Your task to perform on an android device: I want to use the Notein app to make a fresh note reminding me to buy groceries.
Image 0: 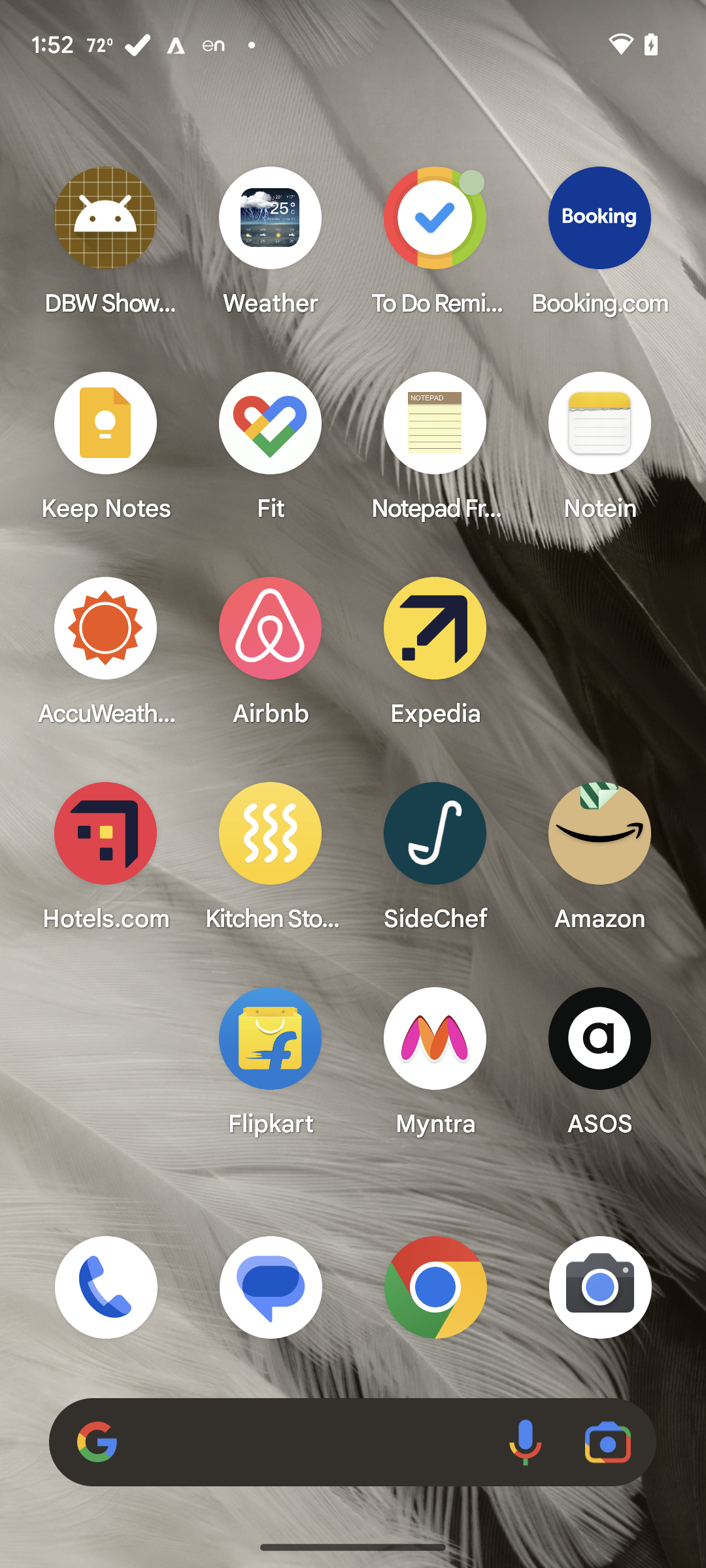
Open Notein app
Step 0: click (599, 445)
Image 1: 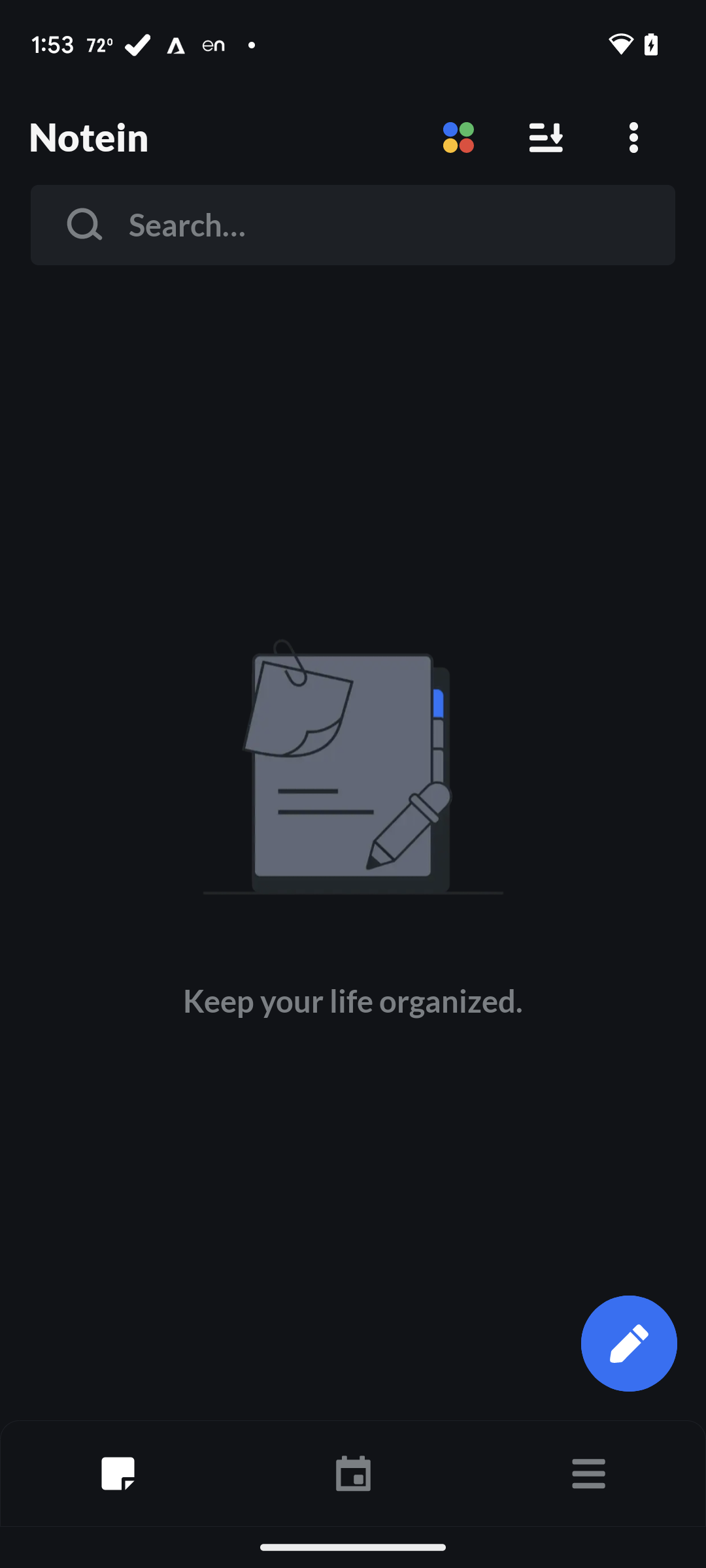
Click on the write icon
Step 1: click (626, 1354)
Image 2: 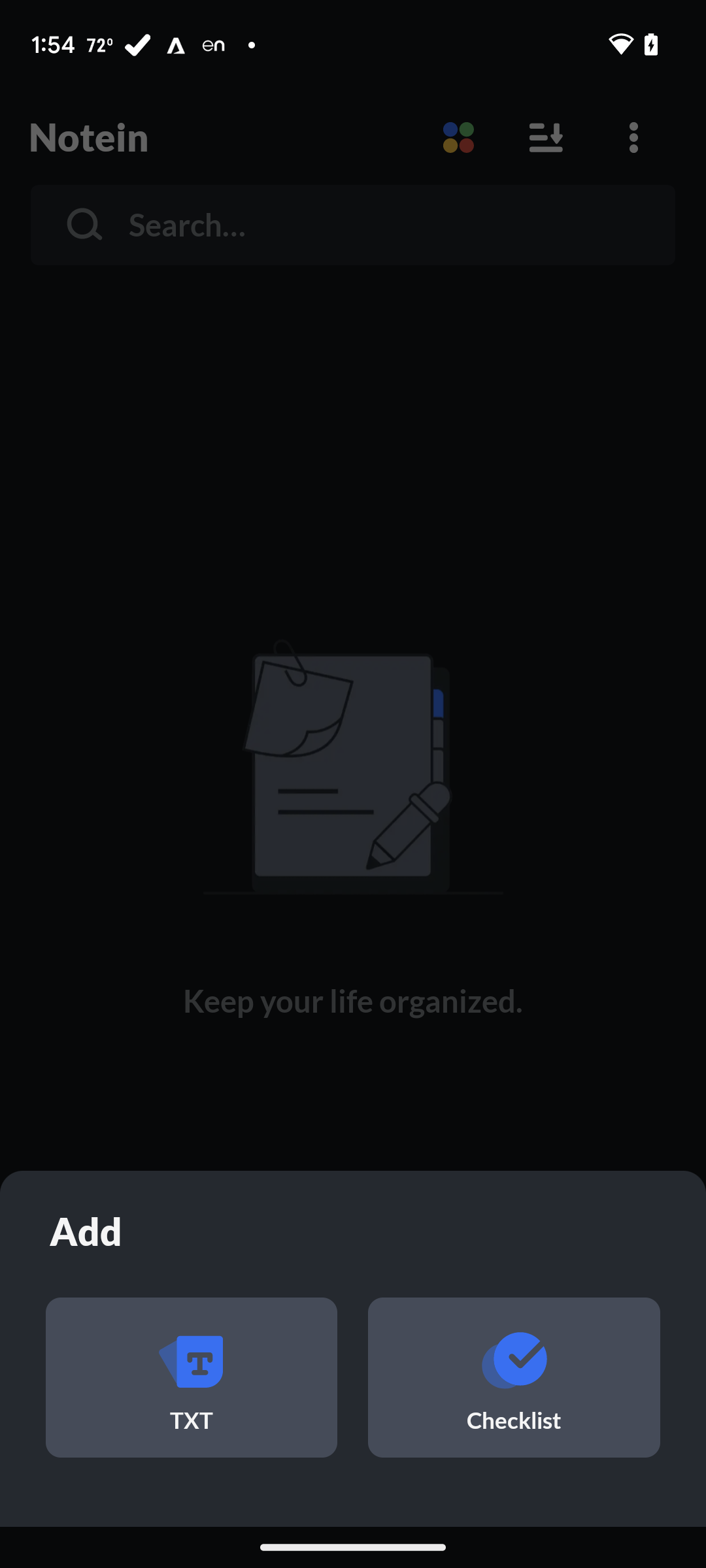
Click on text
Step 2: click (160, 1383)
Image 3: 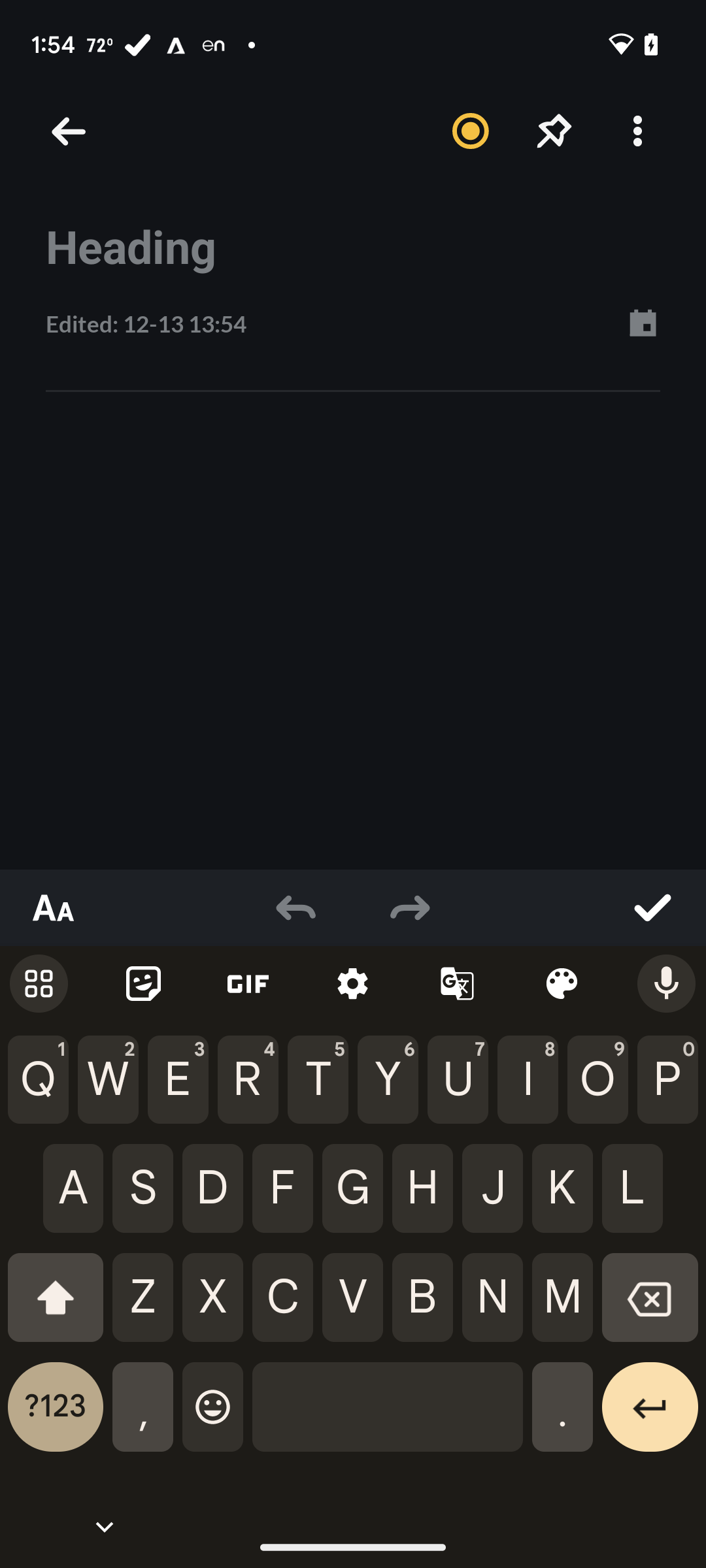
Click on heading
Step 3: click (353, 248)
Image 4: 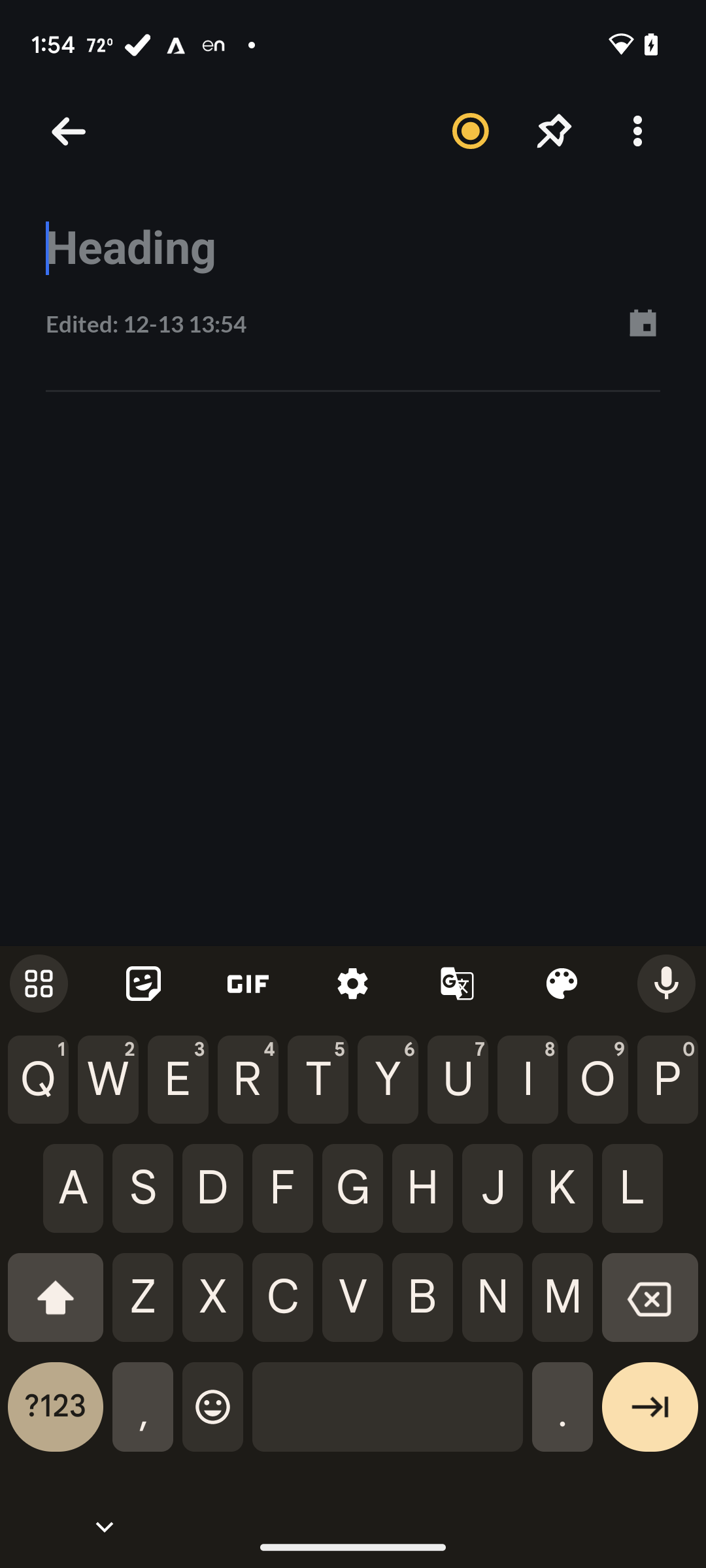
Type "Reminder to buy groceries"
Step 4: type "Reminder to buy groceries"
Image 5: 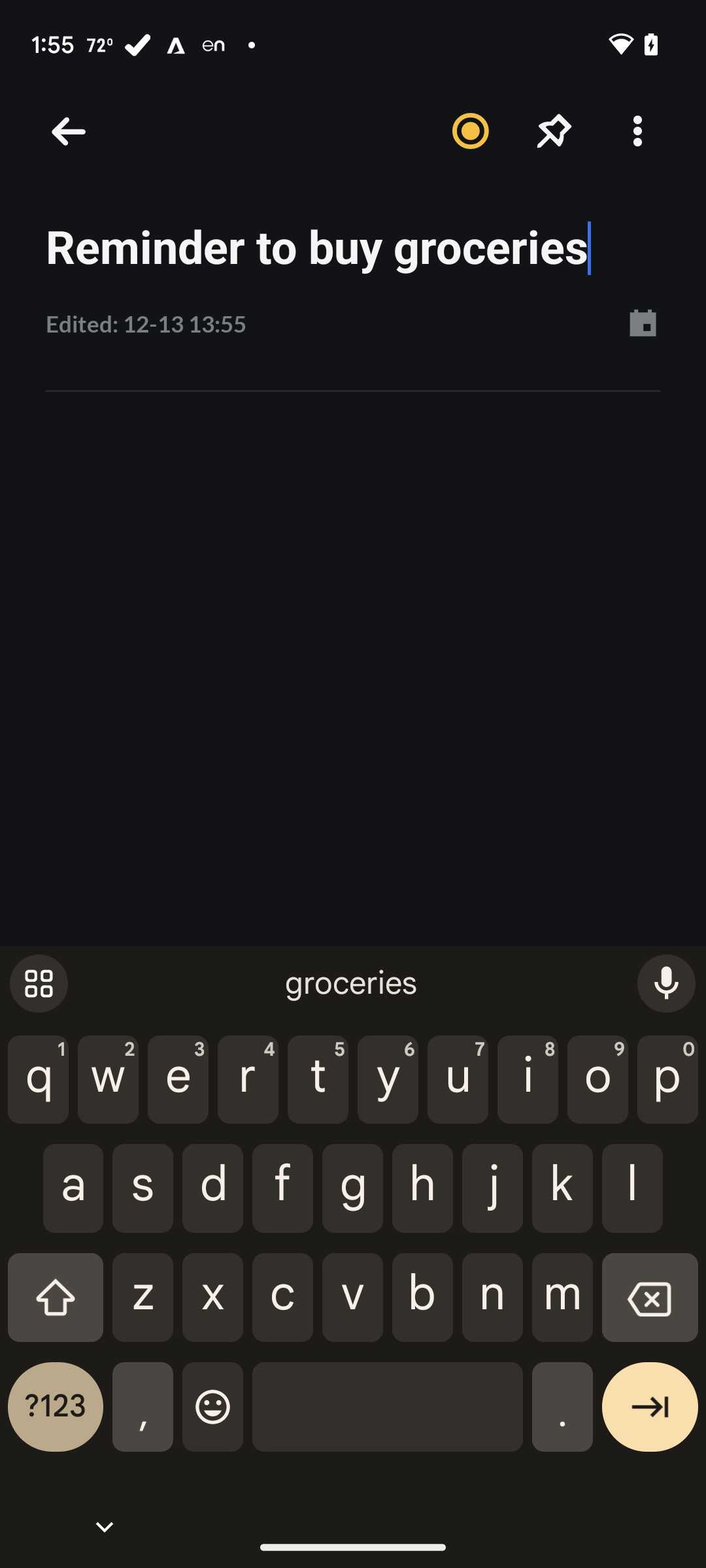
Add Milk, eggs and chicken.
Step 5: type "Milk, eggs and chicken"
Image 6: 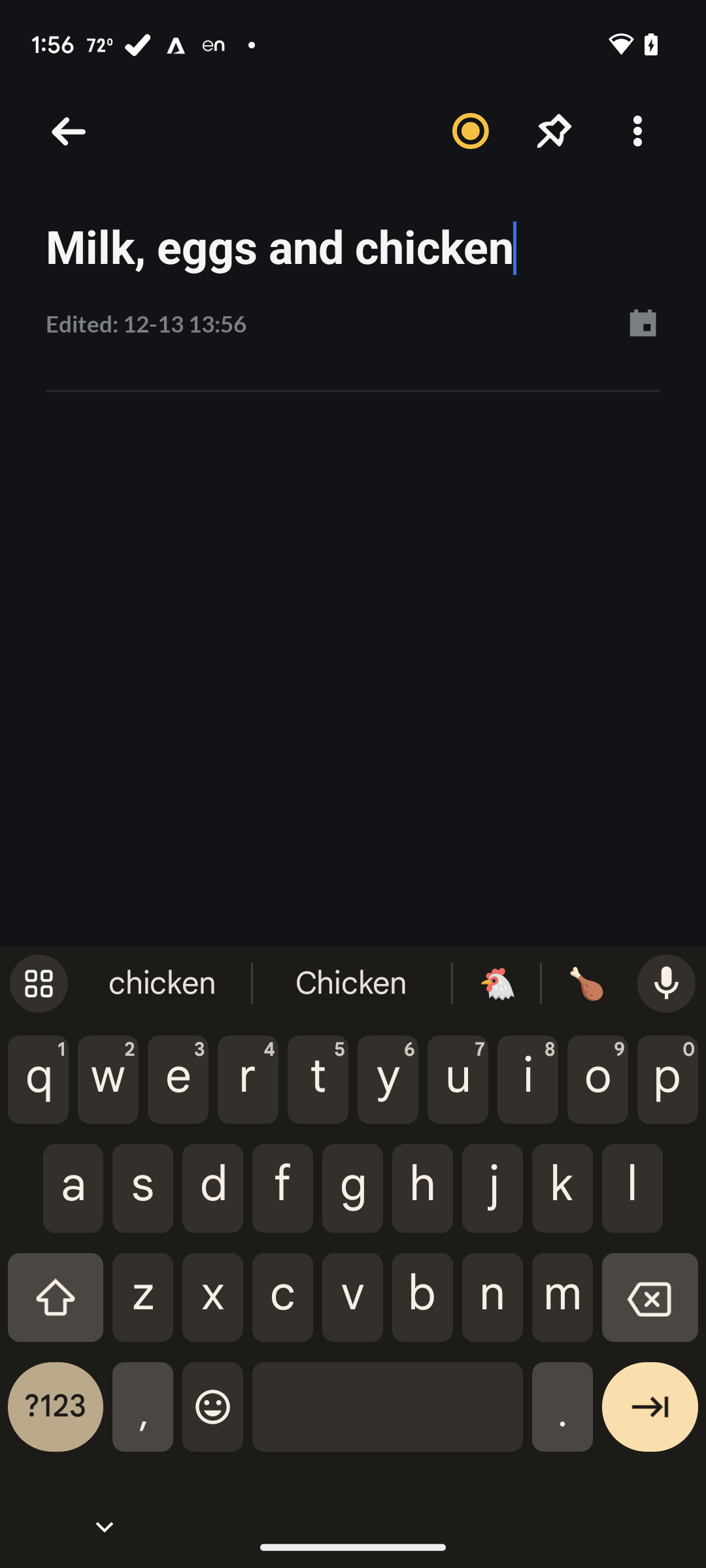
Add Milk, eggs and chicken.
Step 6: type "Reminder to buy groceries"
Image 7: 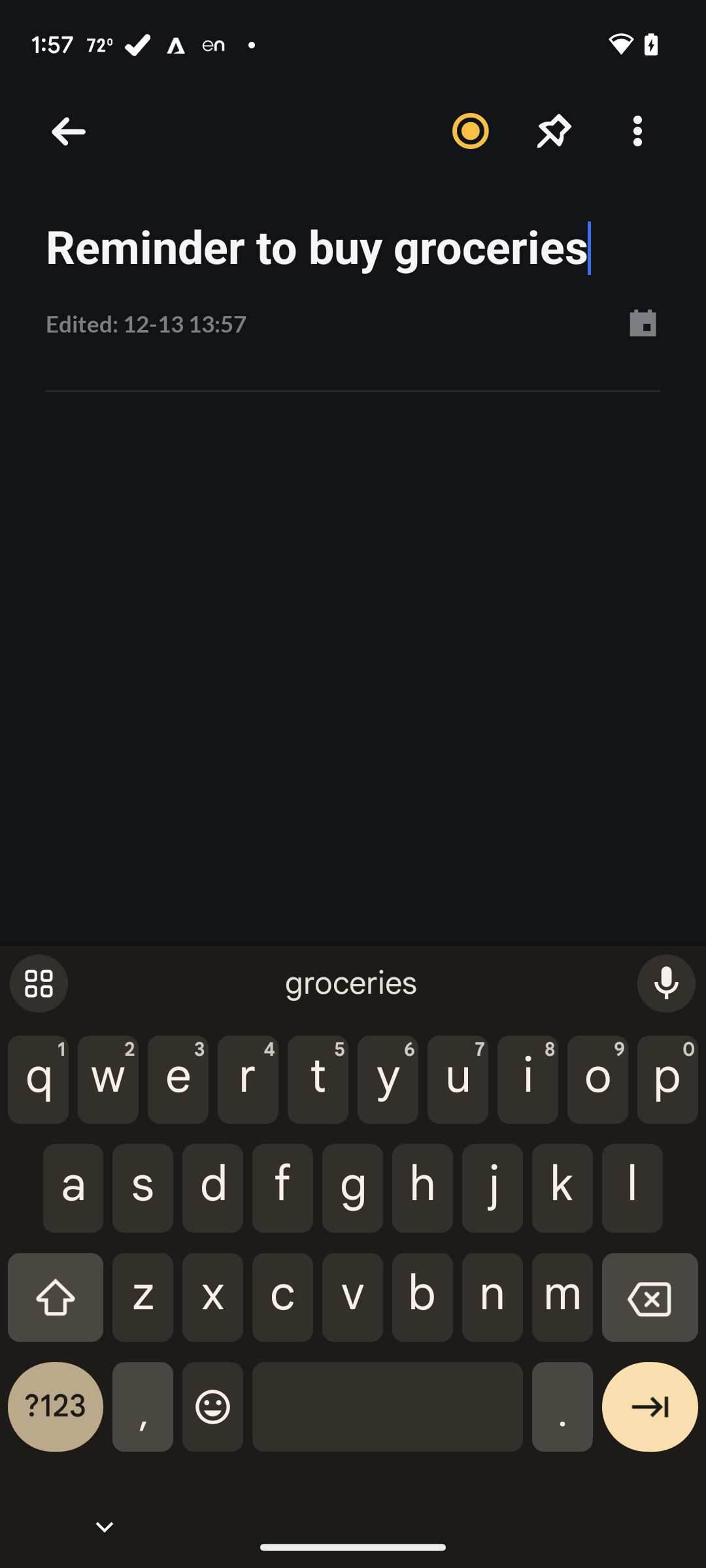
Add Milk, eggs and chicken
Step 7: click (353, 427)
Image 8: 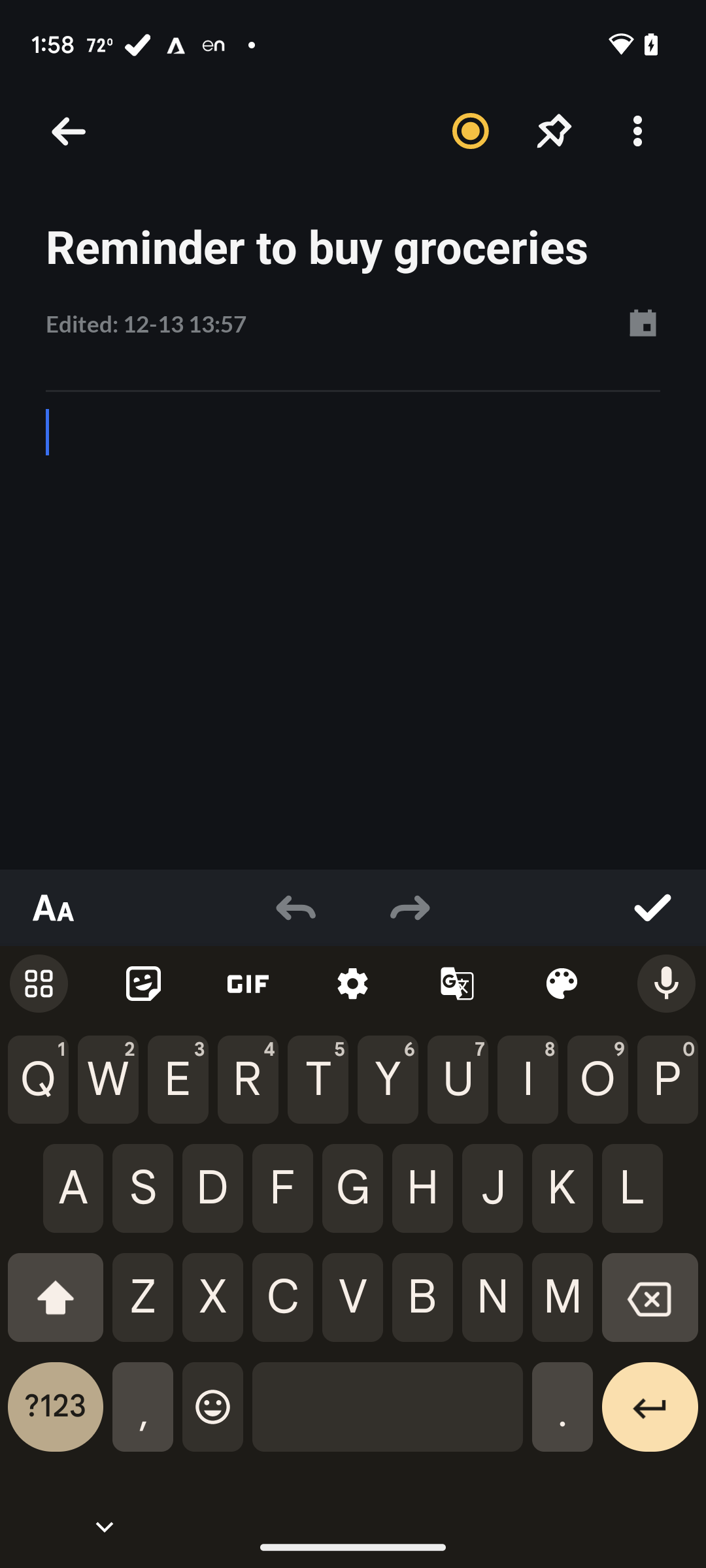
Add Milk, eggs and chicken
Step 8: type "Milk, eggs and chicken"
Image 9: 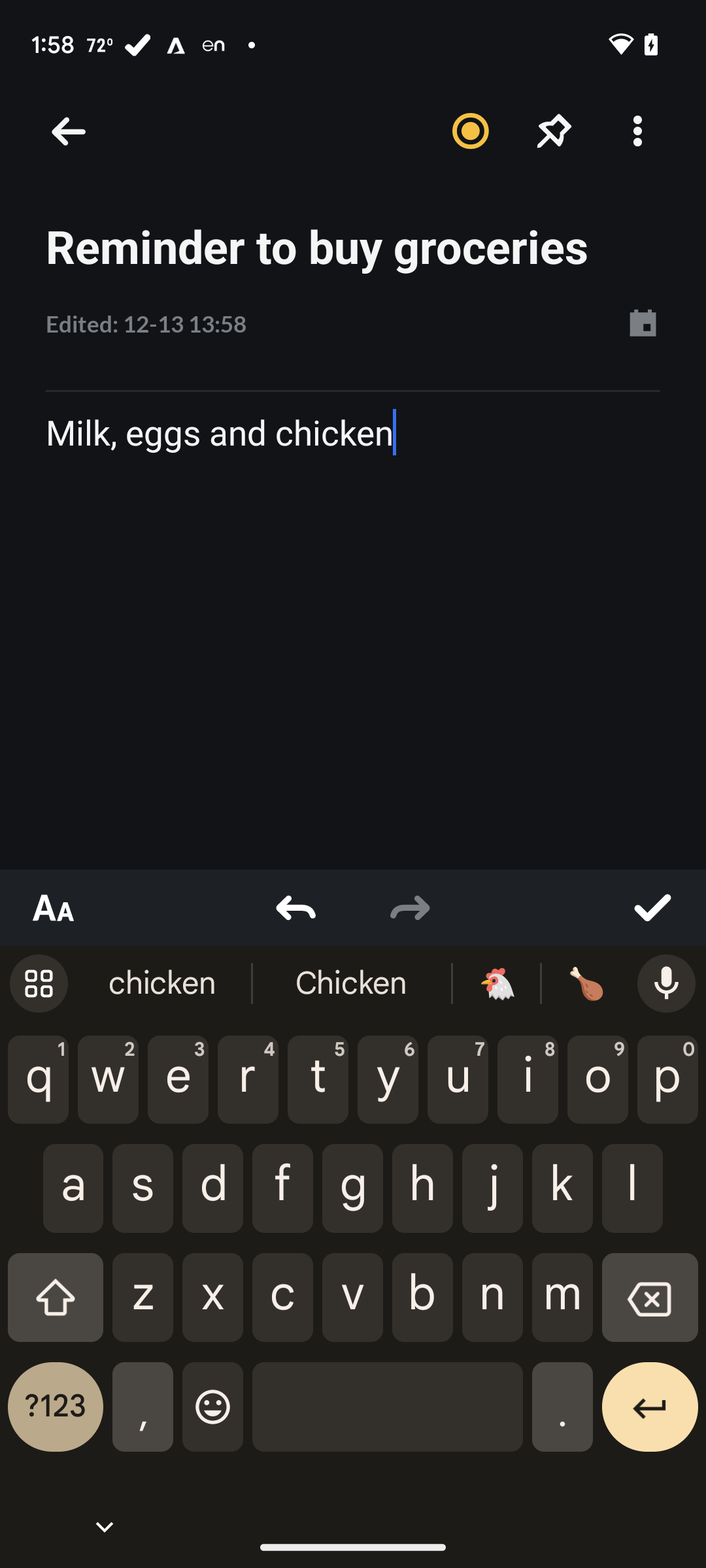
Go back
Step 9: press back button